Your task to perform on an android device: Look for the walking shoes with the Trendy style filter in the TEMU app
Image 0: 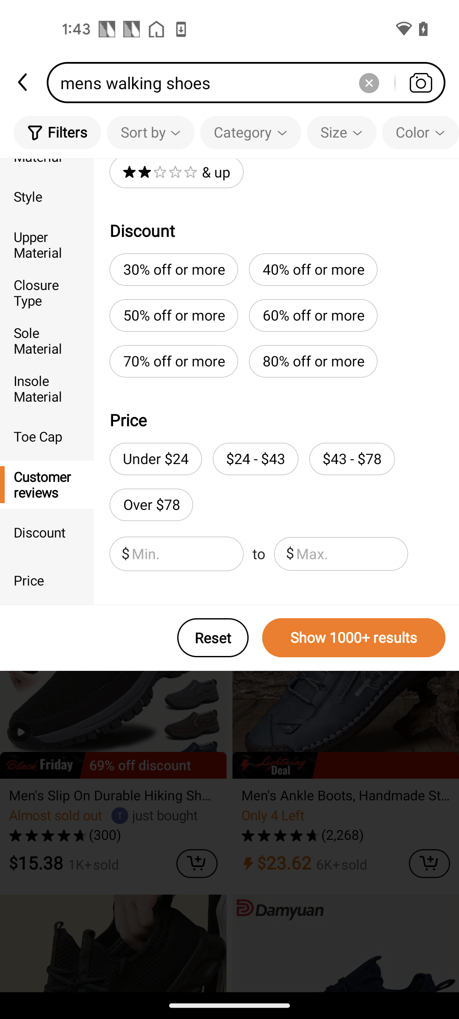
Swipe down for the Style filter
Step 0: scroll up
Image 1: 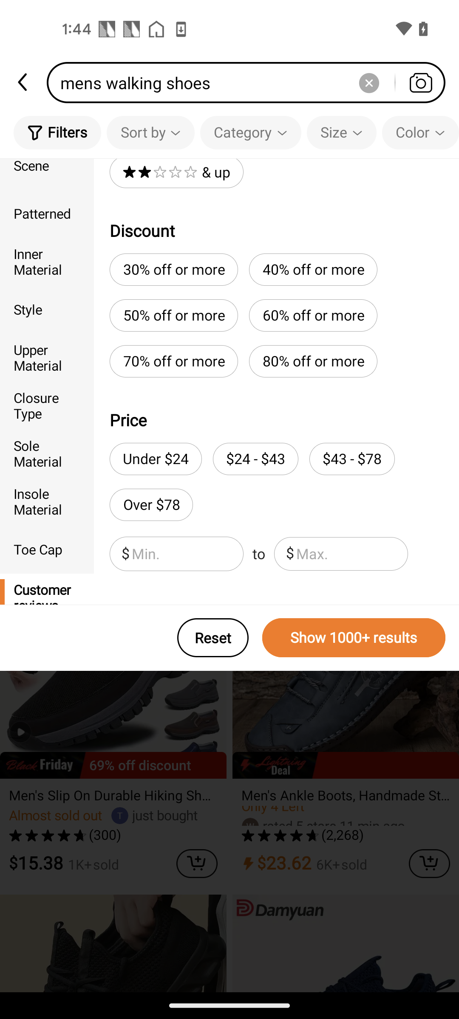
Click on the style filter
Step 1: click (47, 309)
Image 2: 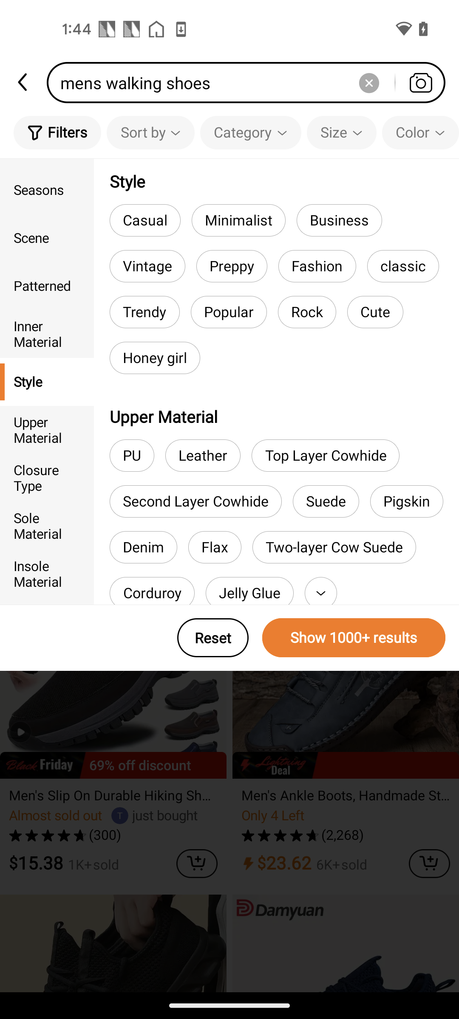
Select the Trendy Style filter
Step 2: click (346, 377)
Image 3: 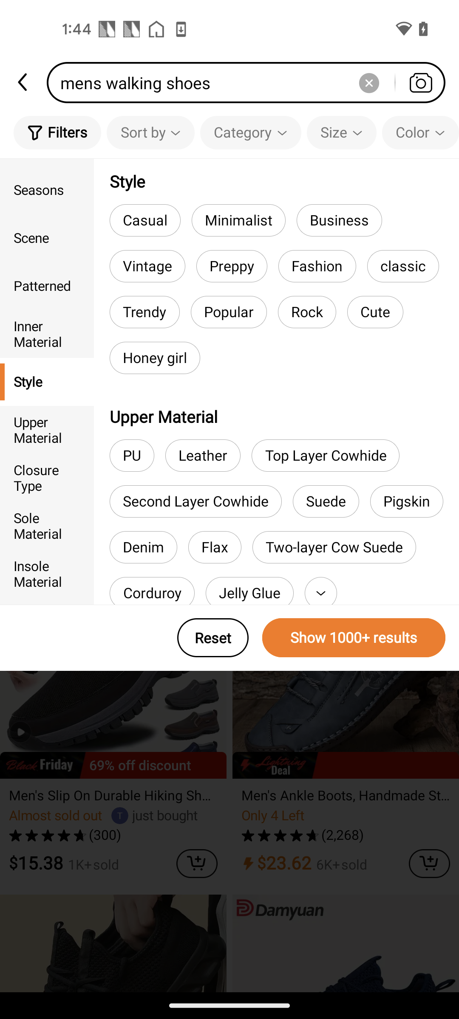
Click on the Show results button
Step 3: click (354, 637)